Your task to perform on an android device: I'd want to utilise the ebay app to compare the prices of projecters under £60.
Image 0: 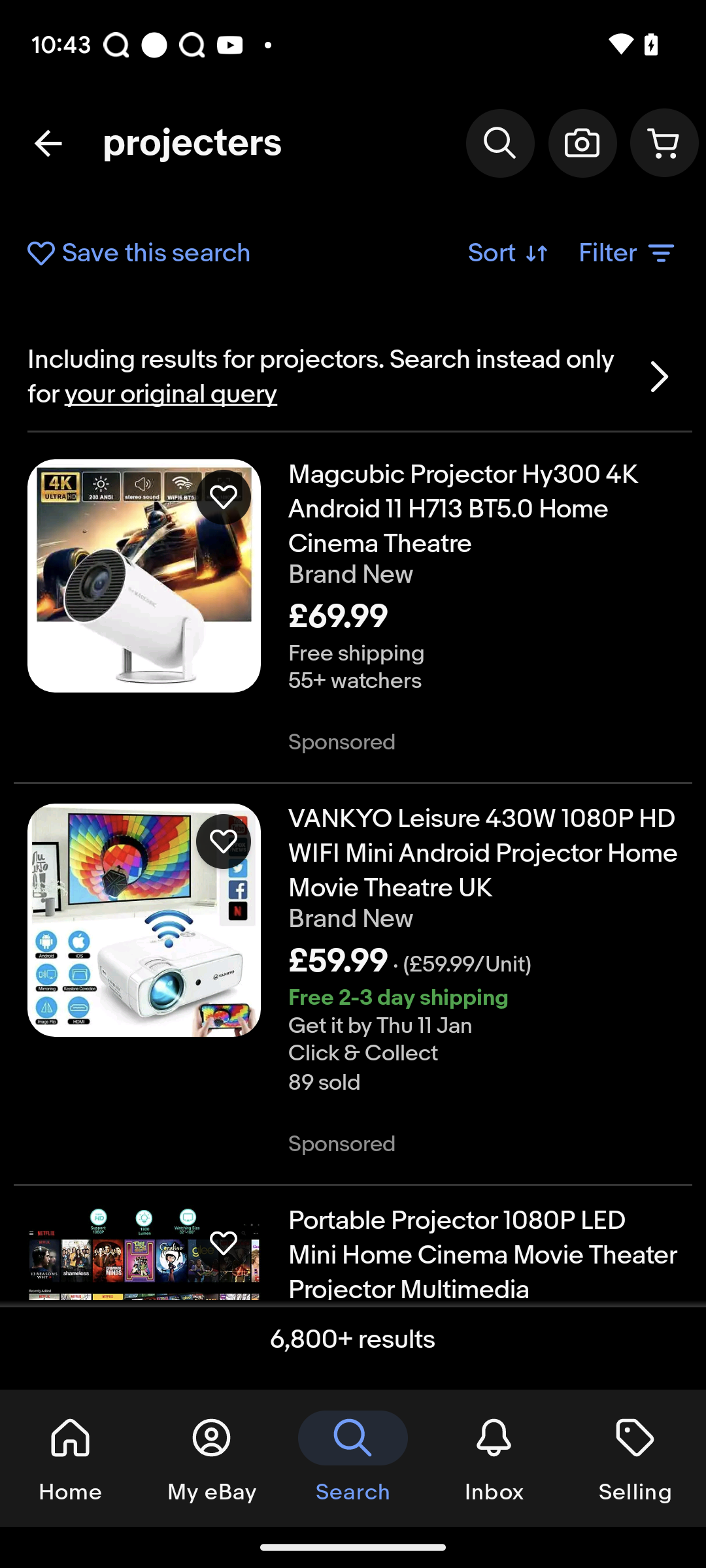
click at the filters tab at the top right of the screen
Step 0: click (628, 253)
Image 1: 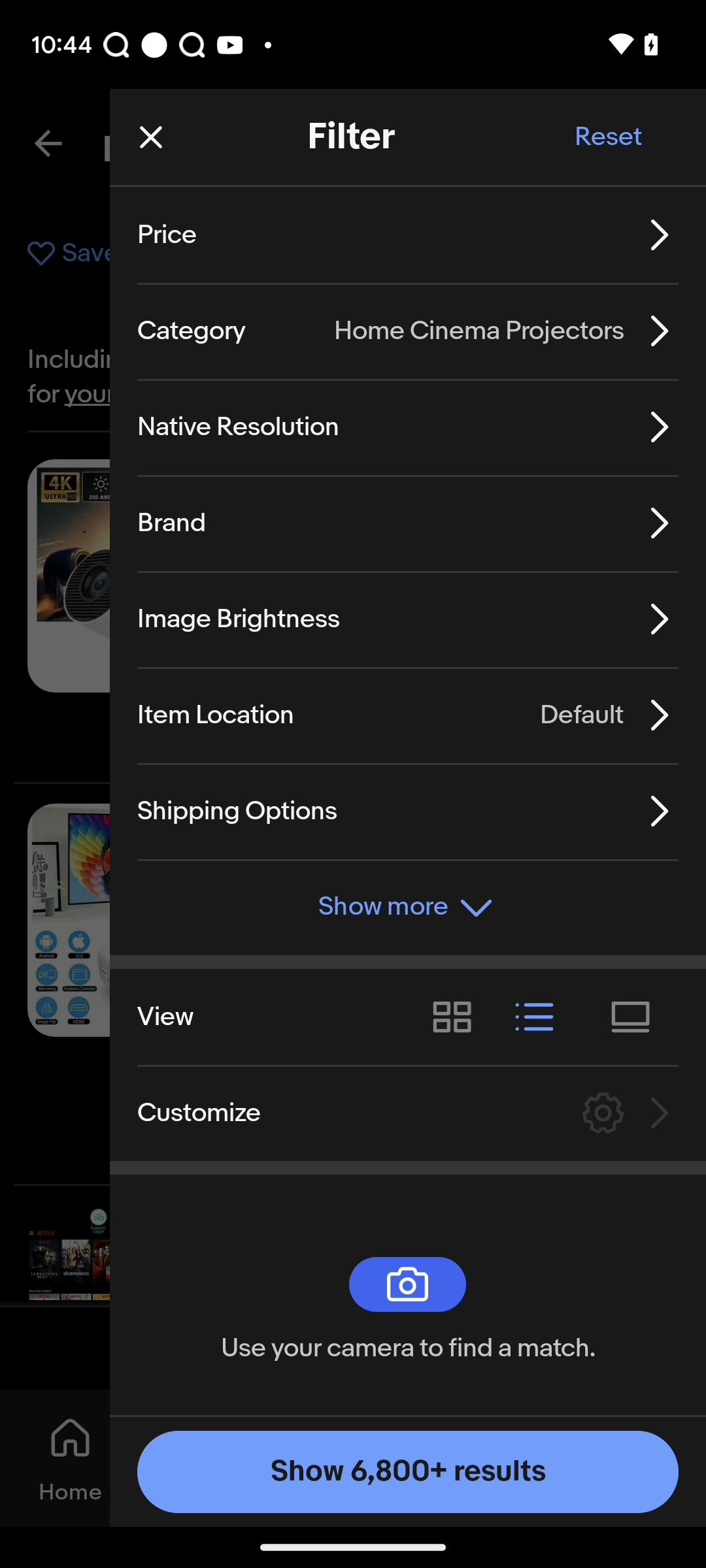
click at the price tab
Step 1: click (241, 253)
Image 2: 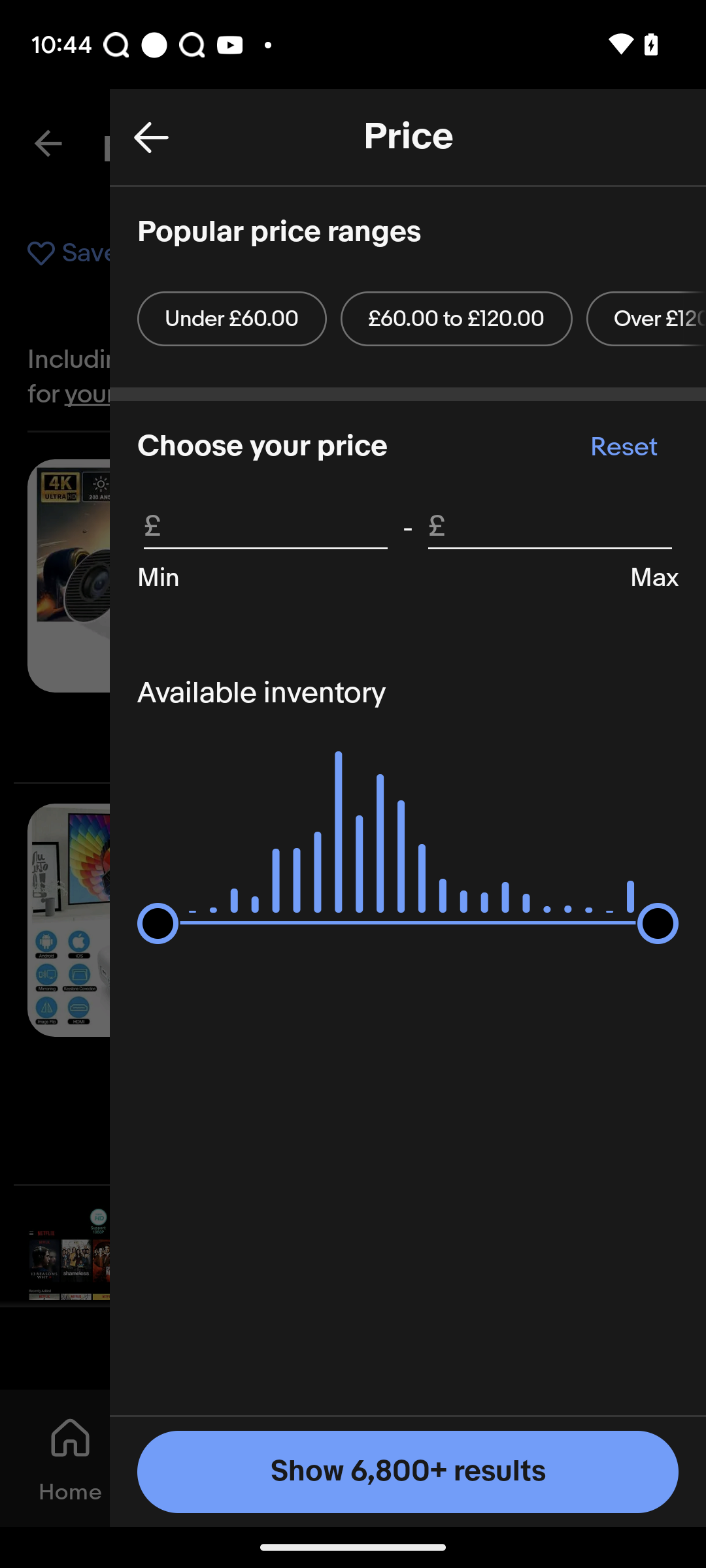
click at the Under £60.00 option
Step 2: click (231, 318)
Image 3: 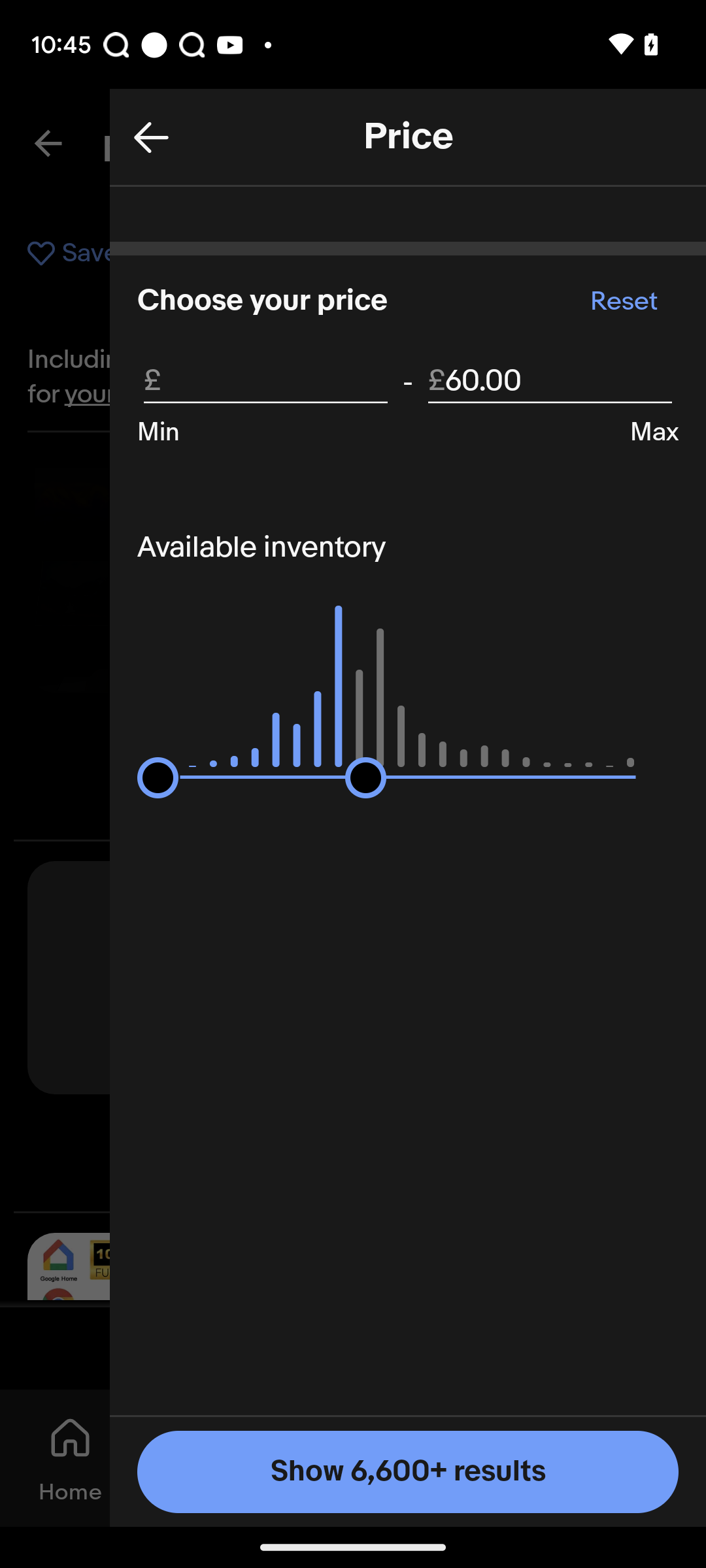
Click on Show 6,600+ results
Step 3: click (423, 1480)